Your task to perform on an android device: I want to delete Shane Sato's contact.
Image 0: 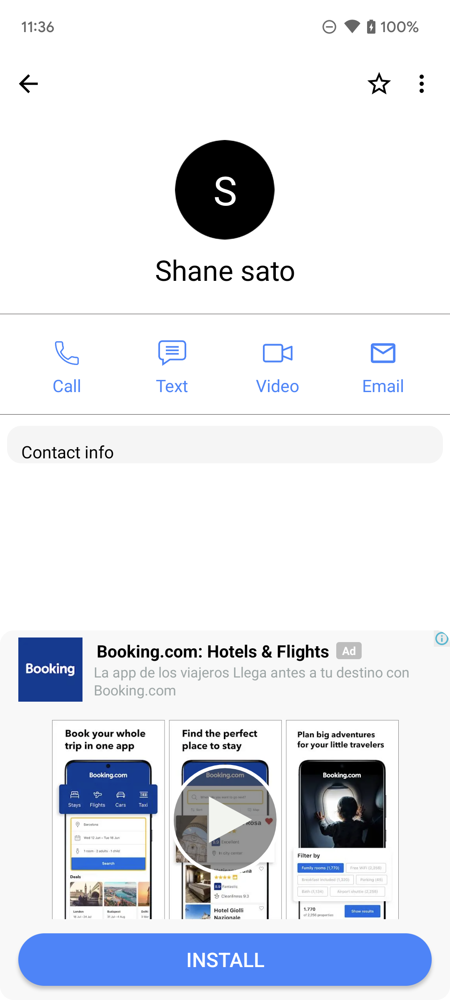
Click on the three dots on the top right corner of the screen.
Step 0: click (422, 84)
Image 1: 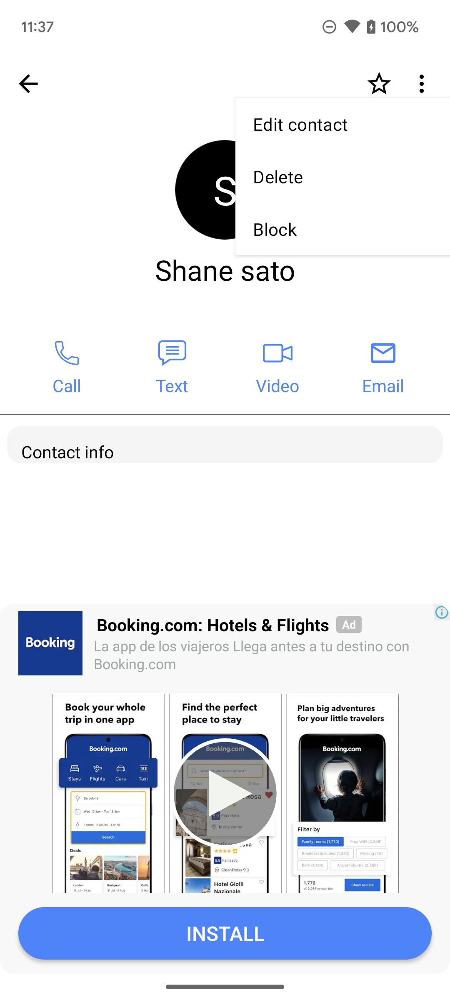
Click on the Delete option on the screen.
Step 1: click (342, 176)
Image 2: 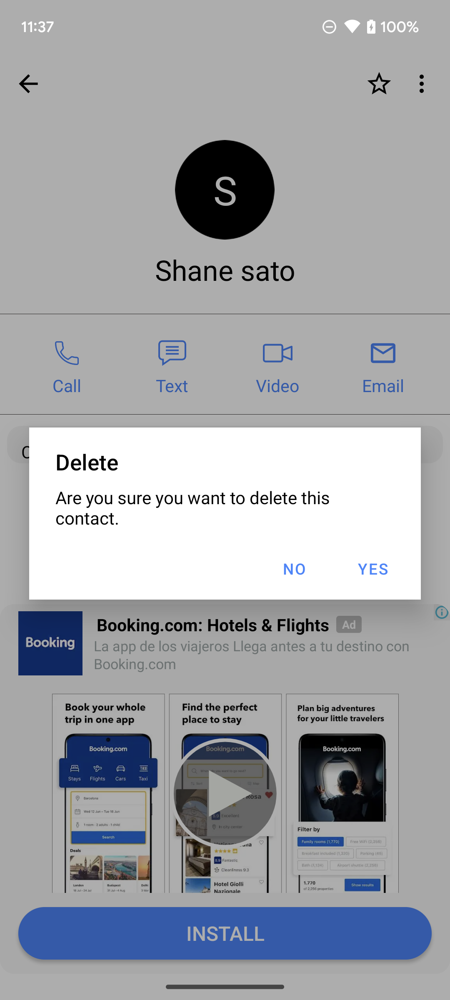
Click on the yes option on the screen.
Step 2: click (372, 569)